Your task to perform on an android device: I want to add 1 more line in the Baking Plans document with the phrase "I will add the strawberries on the top of the cake".
Image 0: 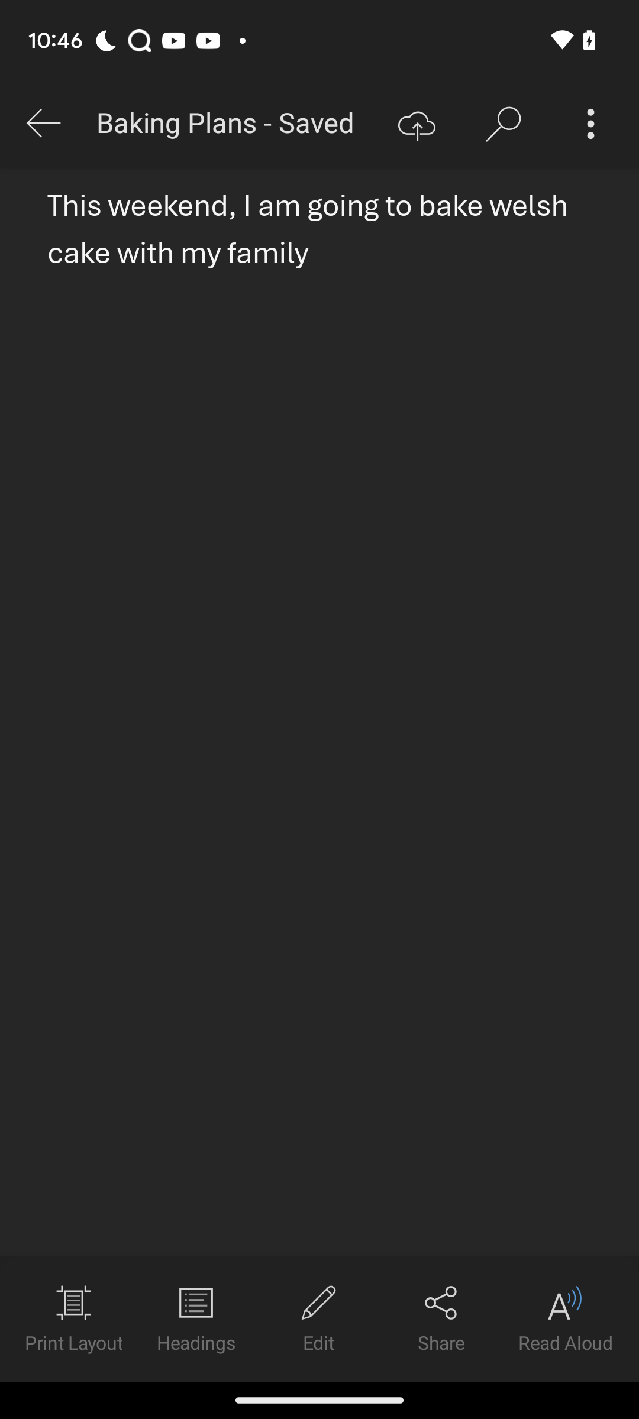
Click on the edit icon at the bottom of the screen
Step 0: click (318, 1318)
Image 1: 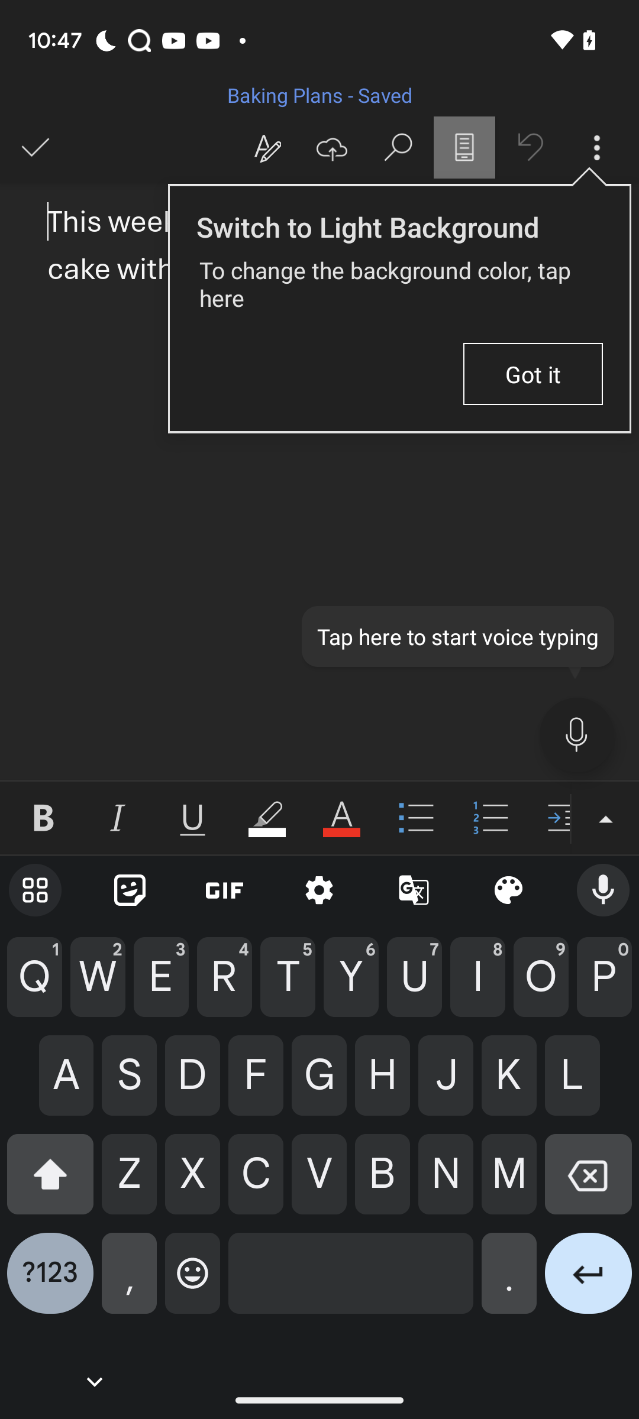
Click on the edit icon at the bottom of the screen
Step 1: wait
Image 2: 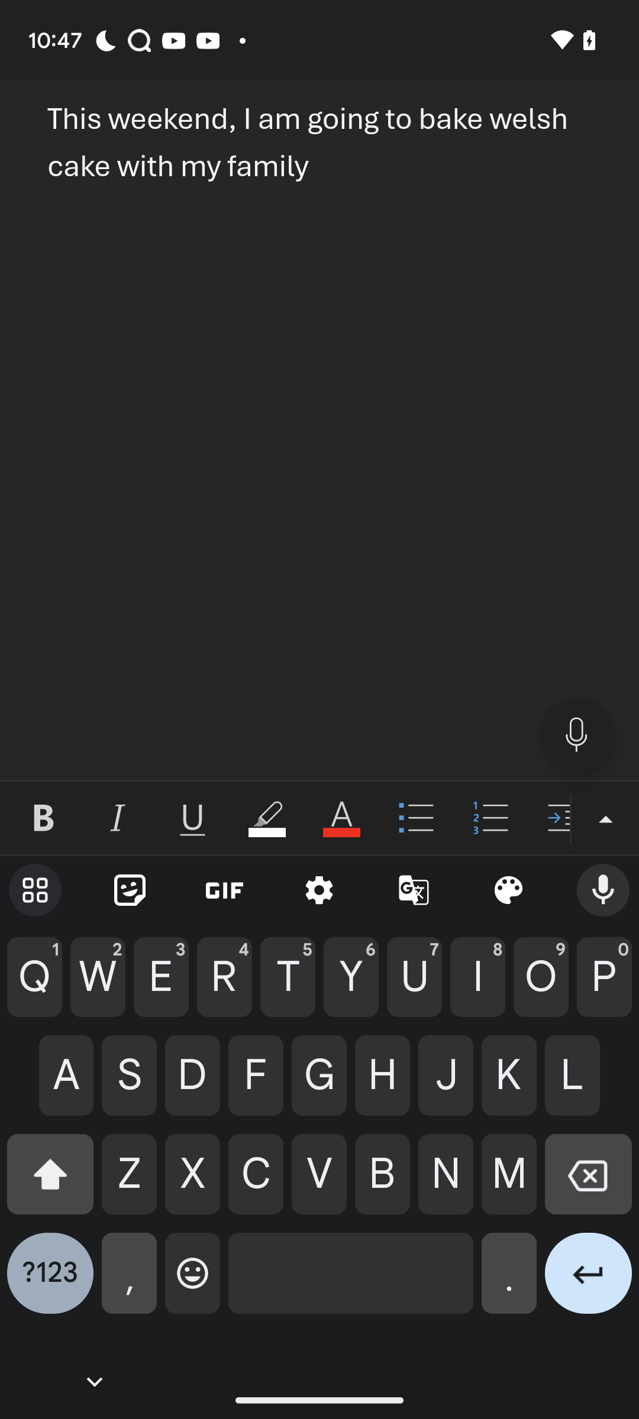
Enter I will add the strawberries on the top of the cake
Step 2: type "I will add the strawberries on the top of the cake"
Image 3: 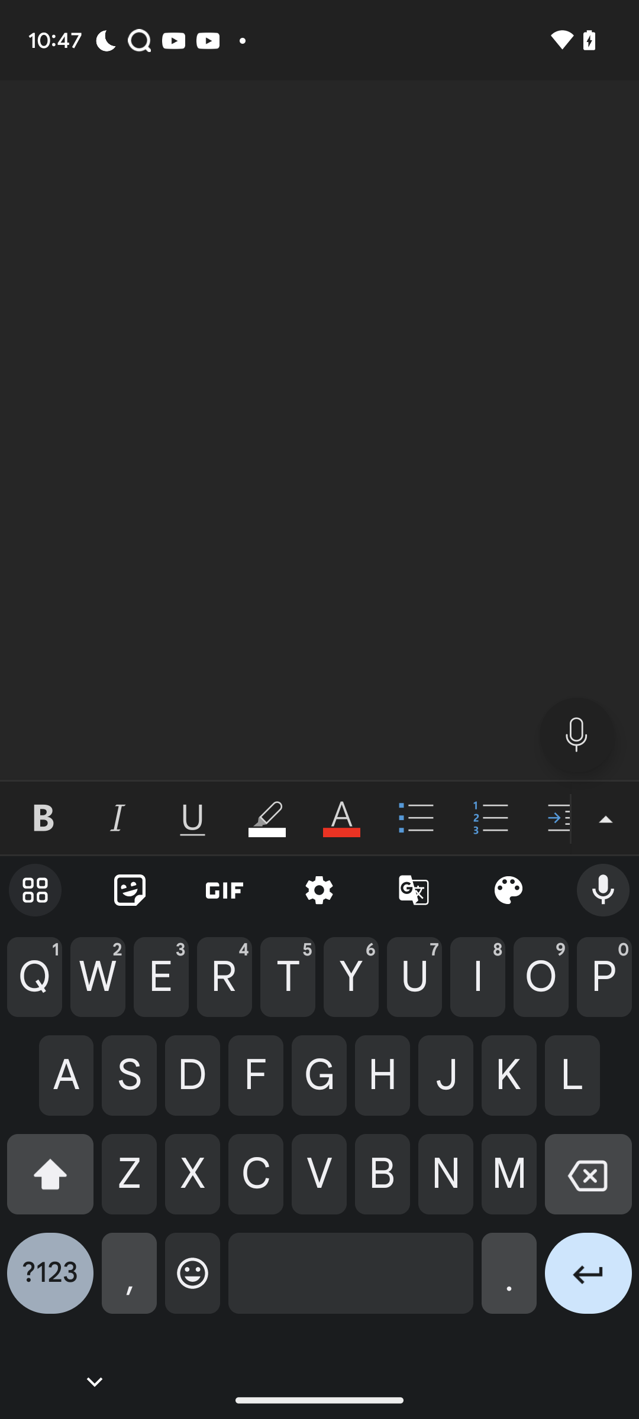
Enter I will add the strawberries on the top of the cake
Step 3: wait
Image 4: 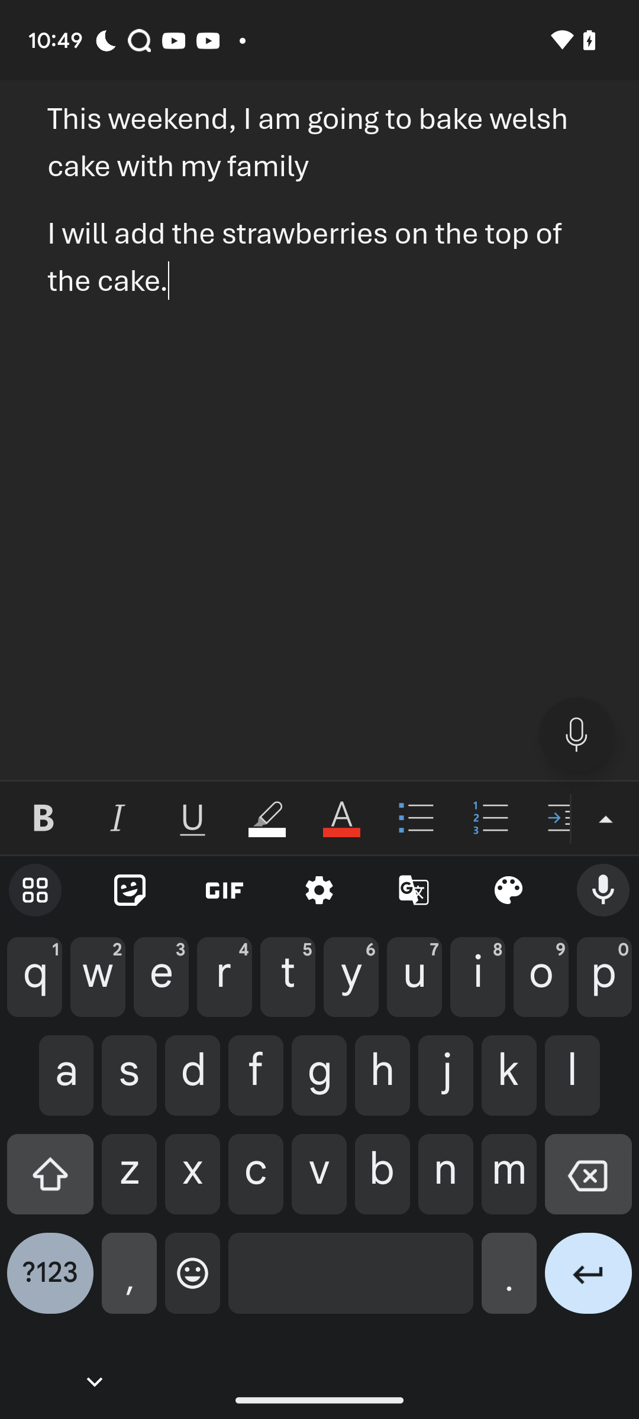
Enter I will add the strawberries on the top of the cake
Step 4: wait
Image 5: 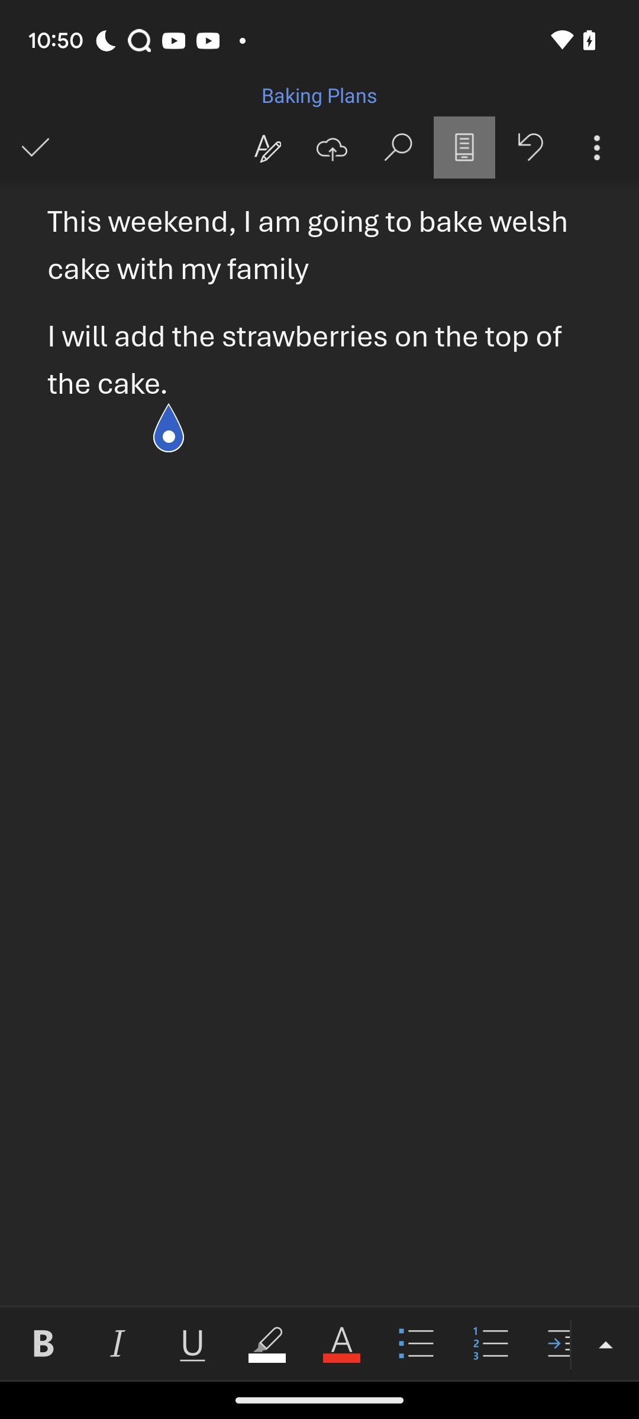
Click on the tick icon at the top left of the screen
Step 5: click (35, 147)